Your task to perform on an android device: Add the filter "Vivid" to my Queen Elizabeth Park photo and save a copy of the photo with this filter.
Image 0: 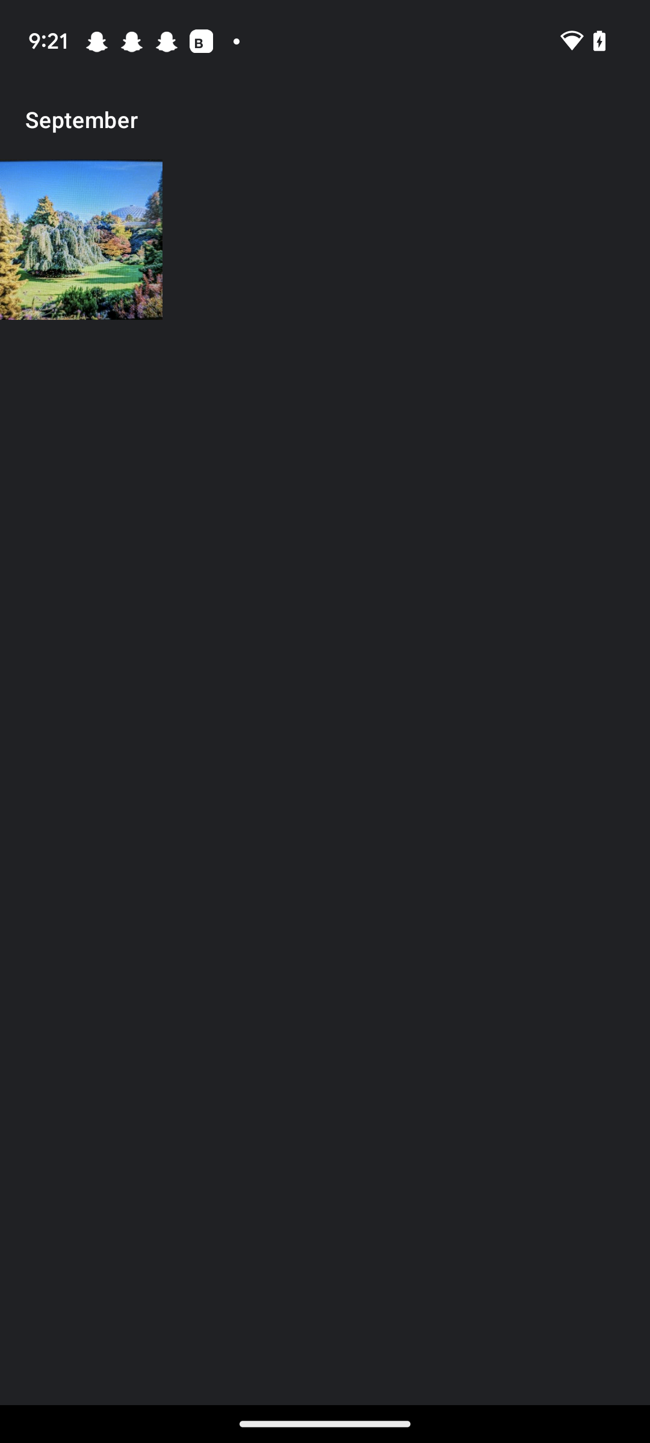
Click on the photo at the top left.
Step 0: click (81, 239)
Image 1: 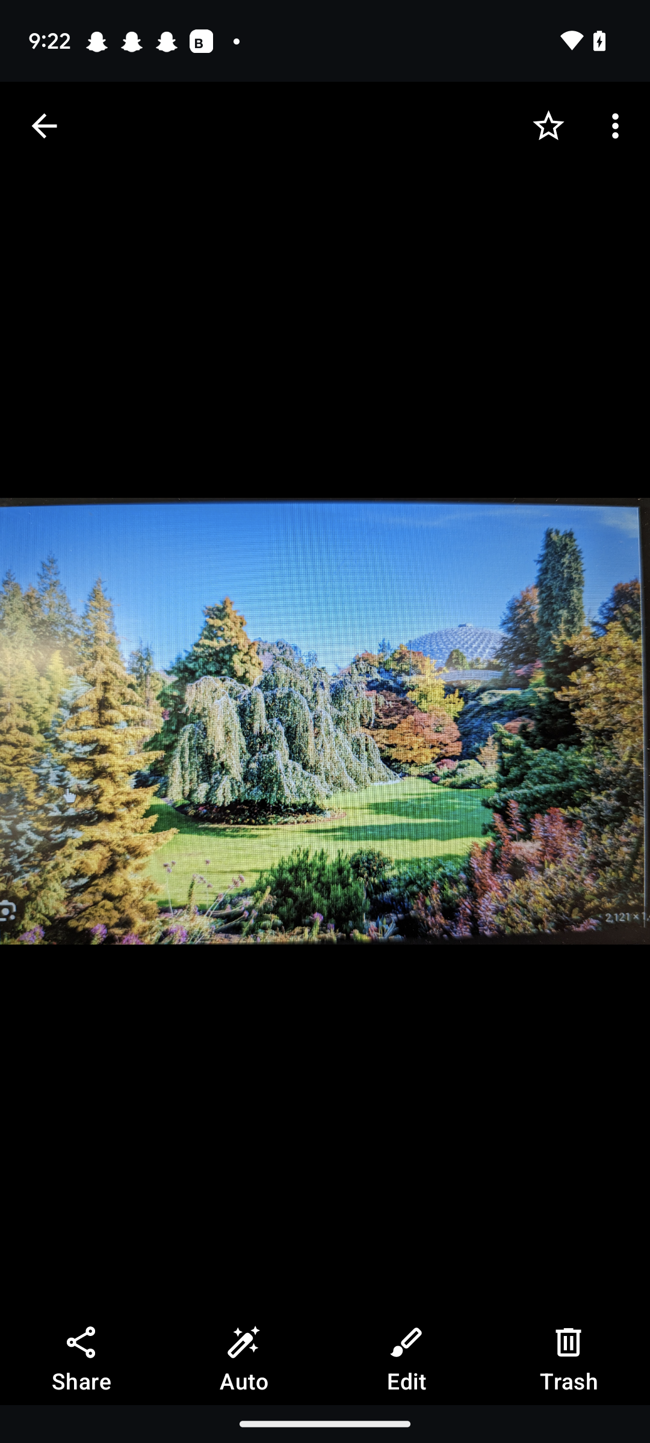
click on the Tab Edit at the bottom.
Step 1: click (406, 1361)
Image 2: 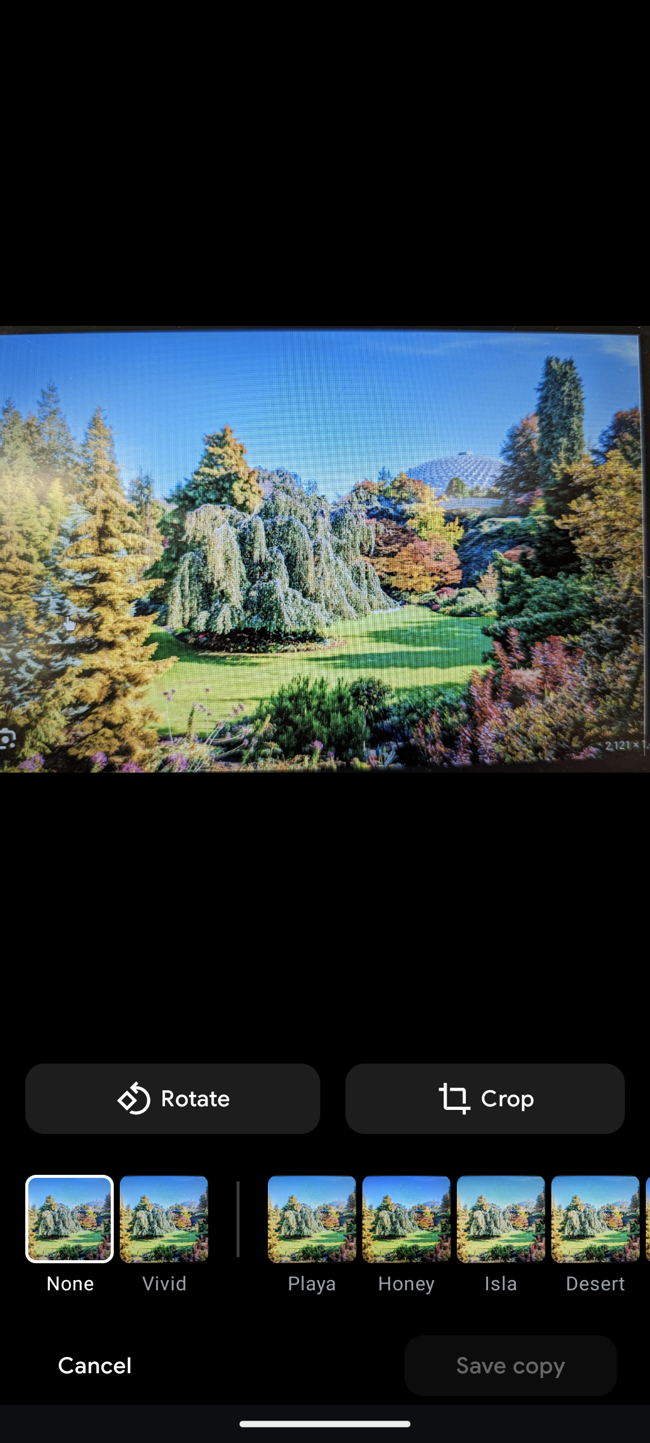
select the filter Vivid in the bottom .
Step 2: click (164, 1219)
Image 3: 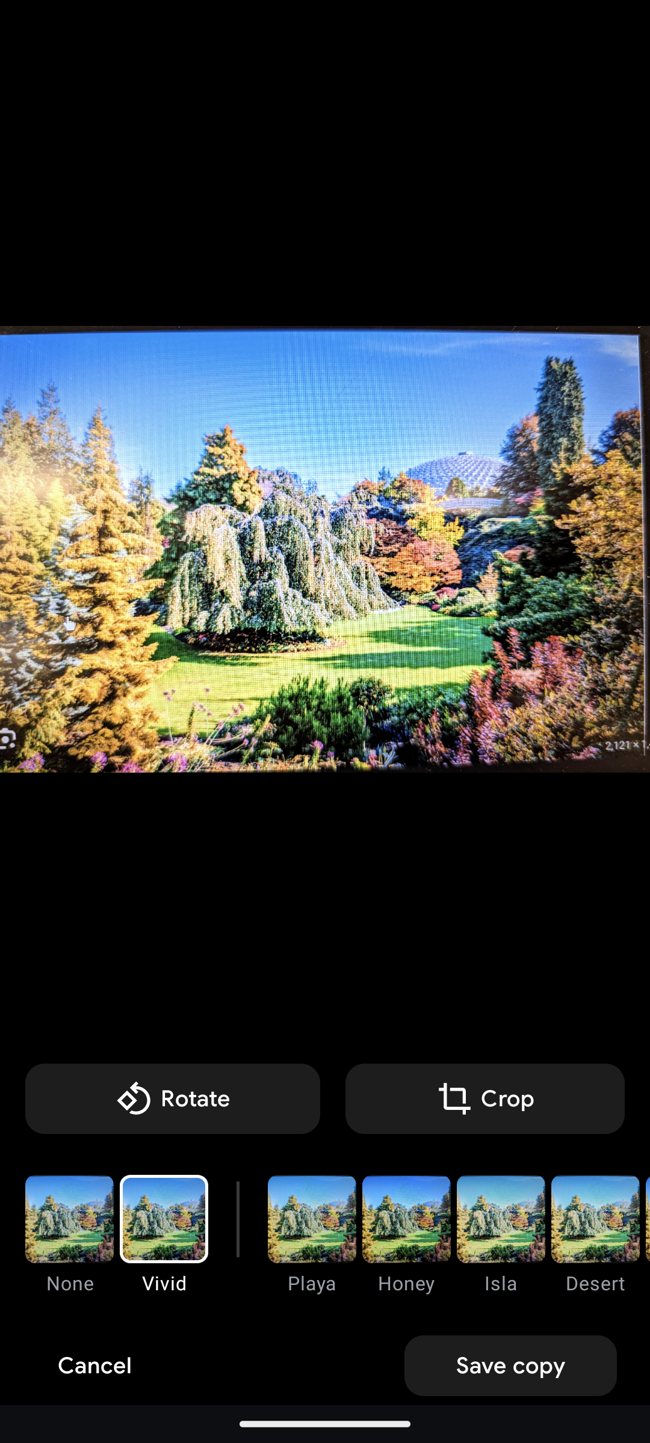
click on the Tab "save a copy" at the Bottom right corner.
Step 3: click (510, 1365)